Your task to perform on an android device: My friend Andrew requested me for the Movies, which I put down on a note Movies, therefore I'd want to pass the note on his email, which is andrewreed@dayrep.com via gmail.
Image 0: 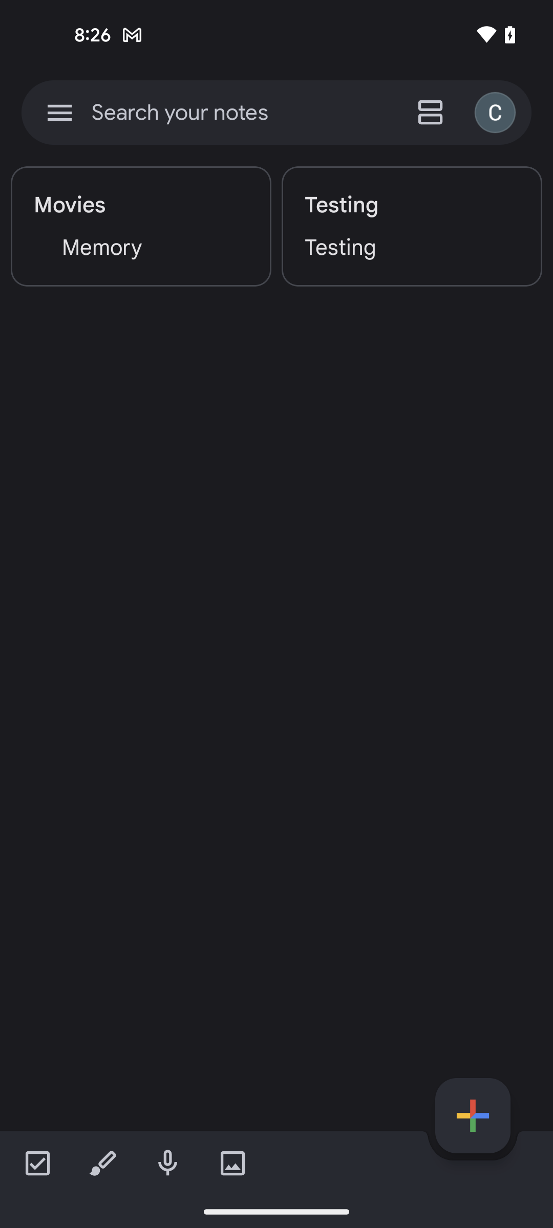
click on the Movies note
Step 0: click (141, 248)
Image 1: 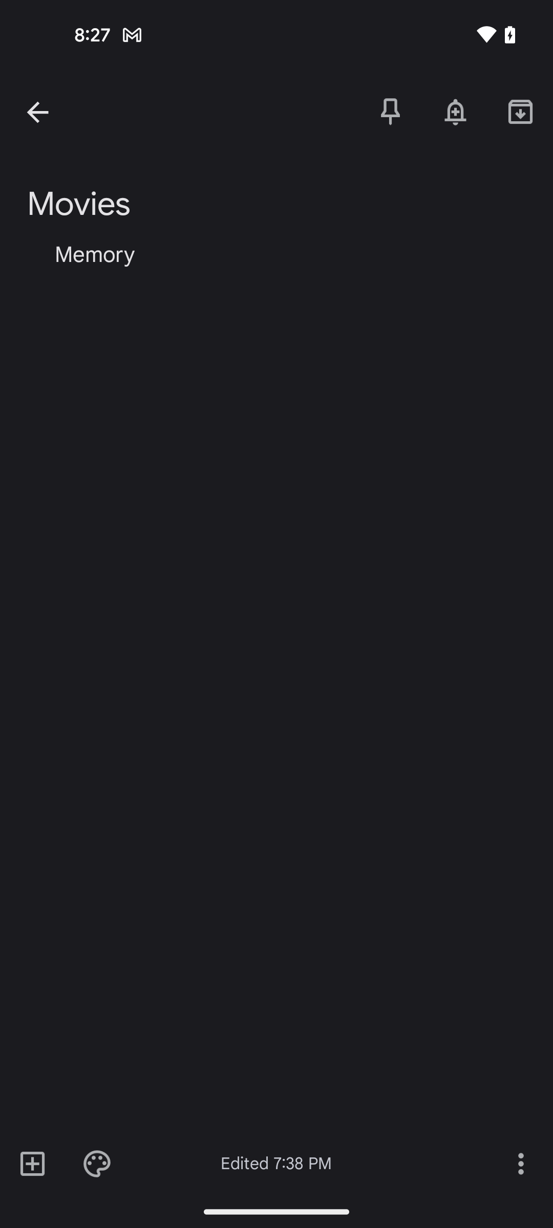
click on the three dots at the bottom right corner of the screen
Step 1: click (520, 1163)
Image 2: 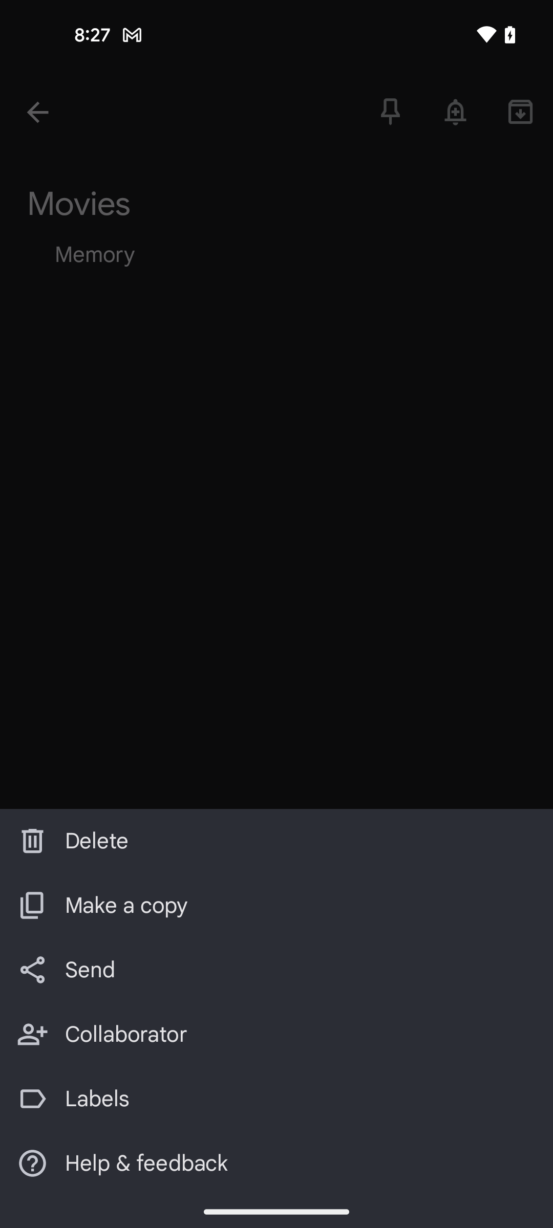
click on the send option
Step 2: click (90, 970)
Image 3: 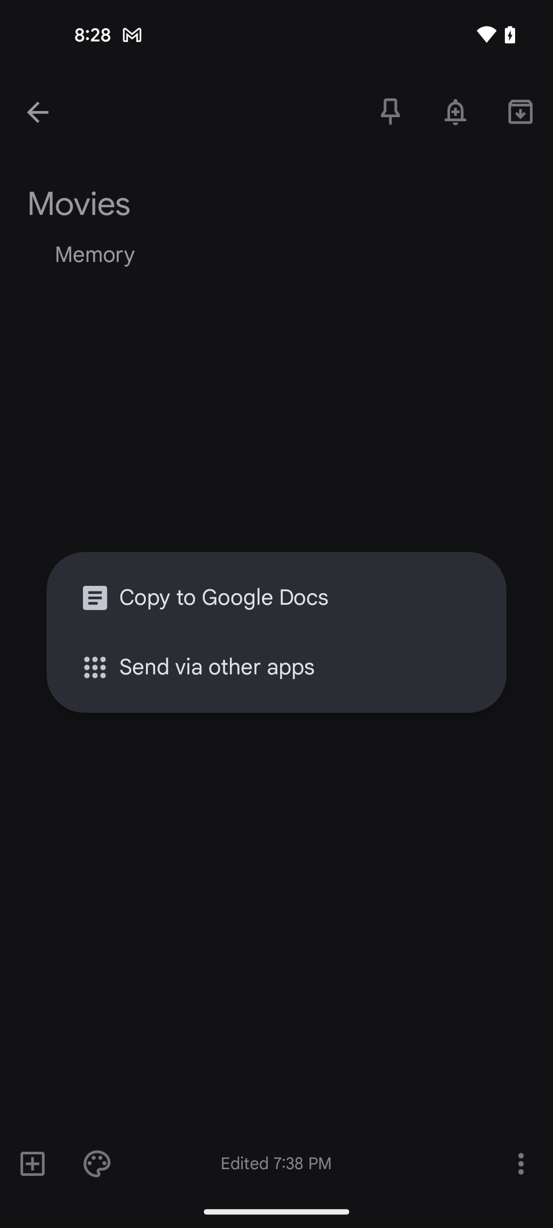
select the send via other apps option
Step 3: click (292, 667)
Image 4: 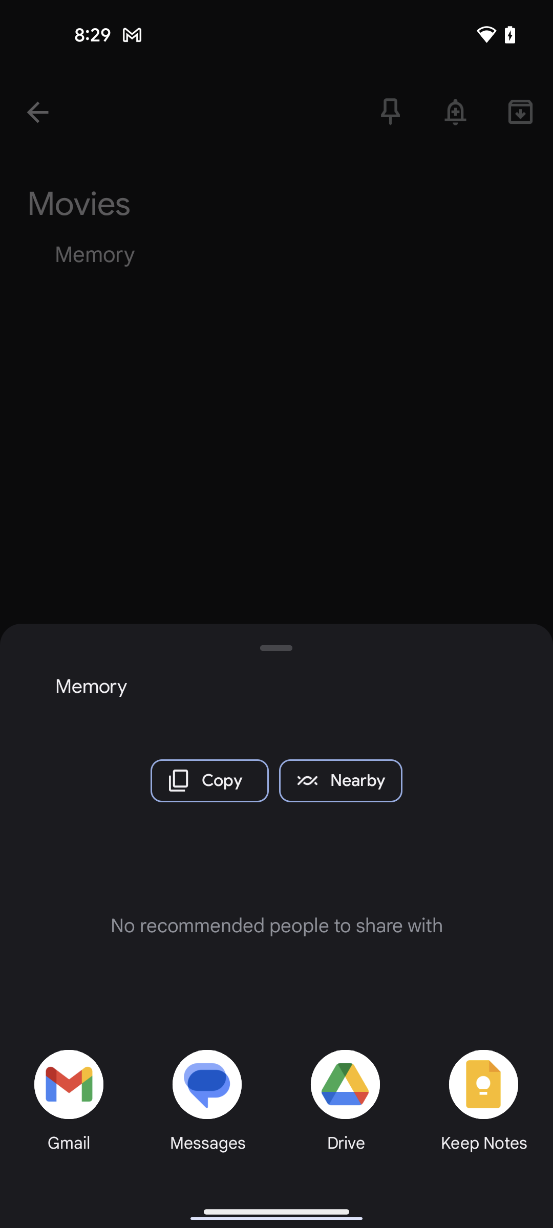
select the Gmail app at the bottom left corner of the screen
Step 4: click (62, 1103)
Image 5: 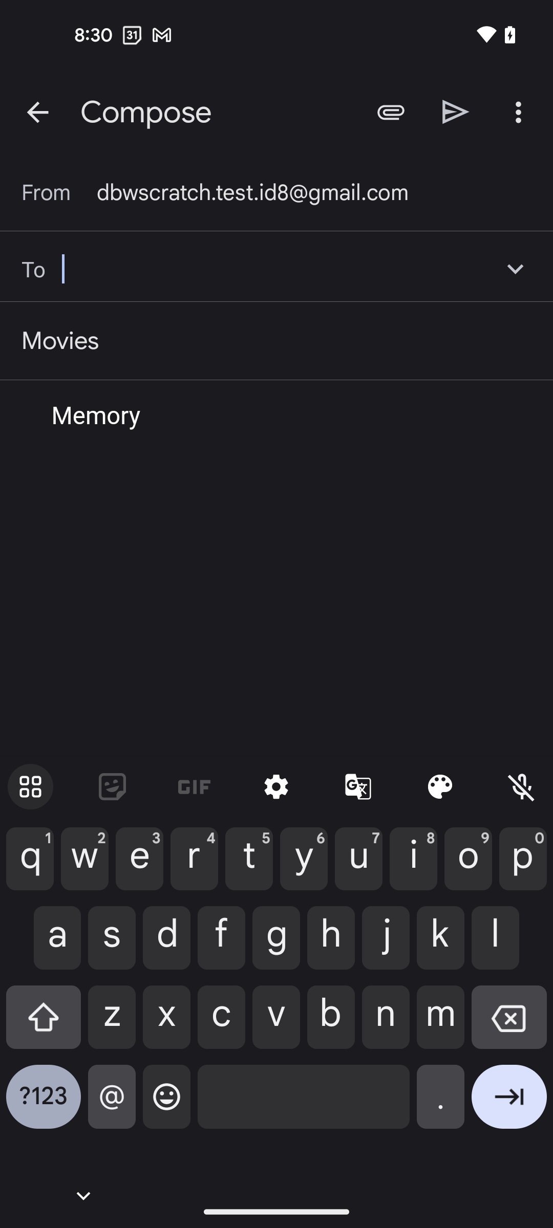
enter the friend email I'd andrewreed@dayrep.com
Step 5: type "andrewreed@dayrep.com"
Image 6: 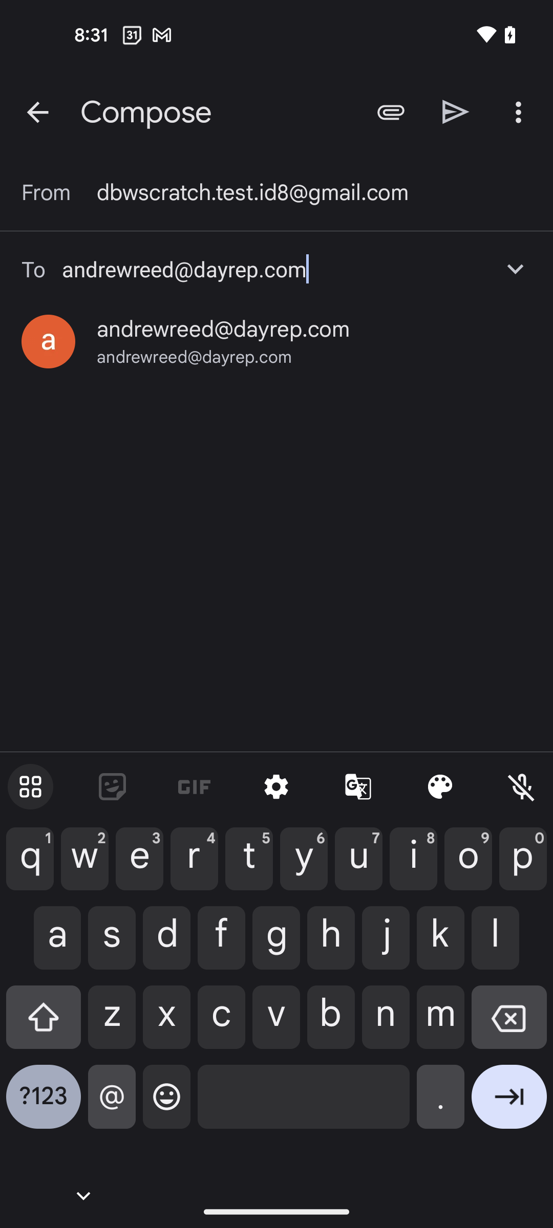
select the email I'd
Step 6: click (223, 329)
Image 7: 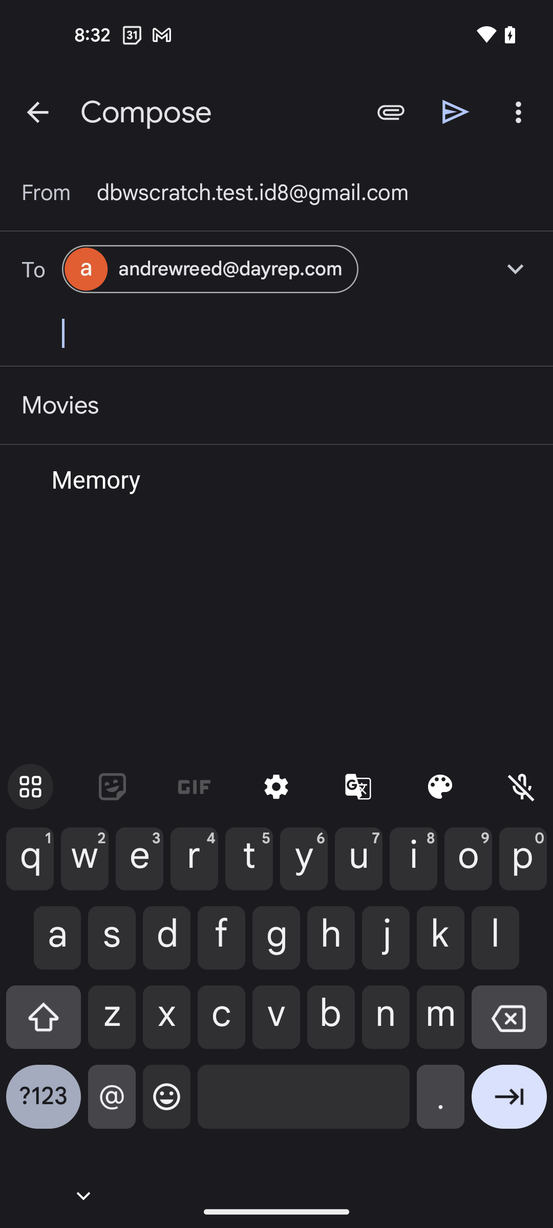
click on the send icon at the top right side of the screen
Step 7: click (456, 112)